Your task to perform on an android device: I'd like to read the Friheten 3 Seat sofa reviews on the Ikea app so I can make a better choice regarding the quality of the item.
Image 0: 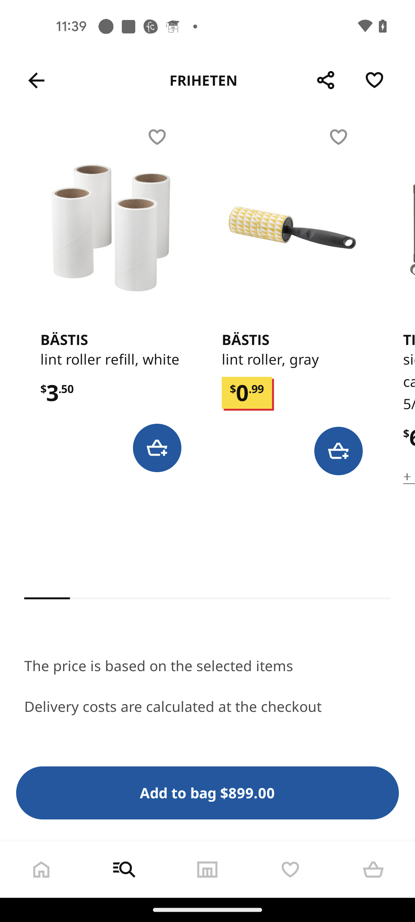
Swipe down to view Reviews of the product
Step 0: scroll up
Image 2: 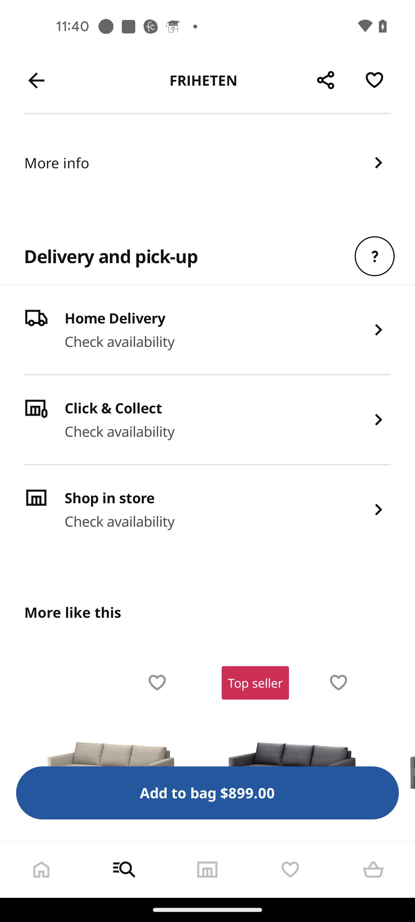
Swipe down to view Reviews of the product
Step 2: scroll up
Image 4: 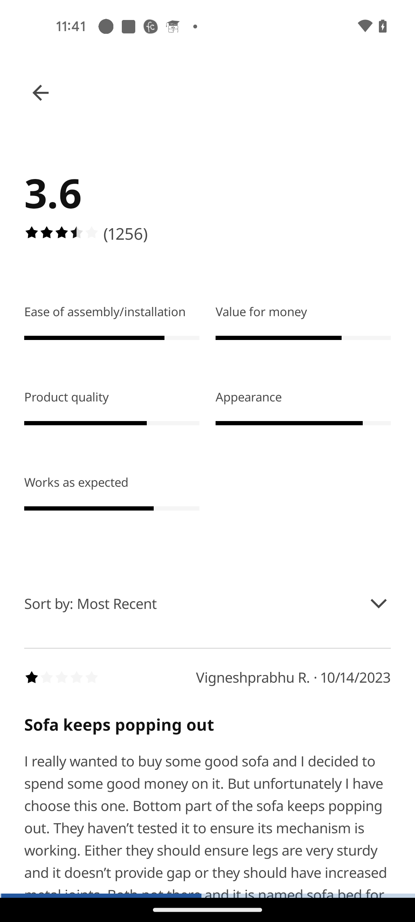
Swipe up to view more reviews
Step 4: scroll down